Your task to perform on an android device: I prefer Nescafe instant coffee powder. Look for the details of 45 grams of Nescafe pouch in the bigbasket app.
Image 0: 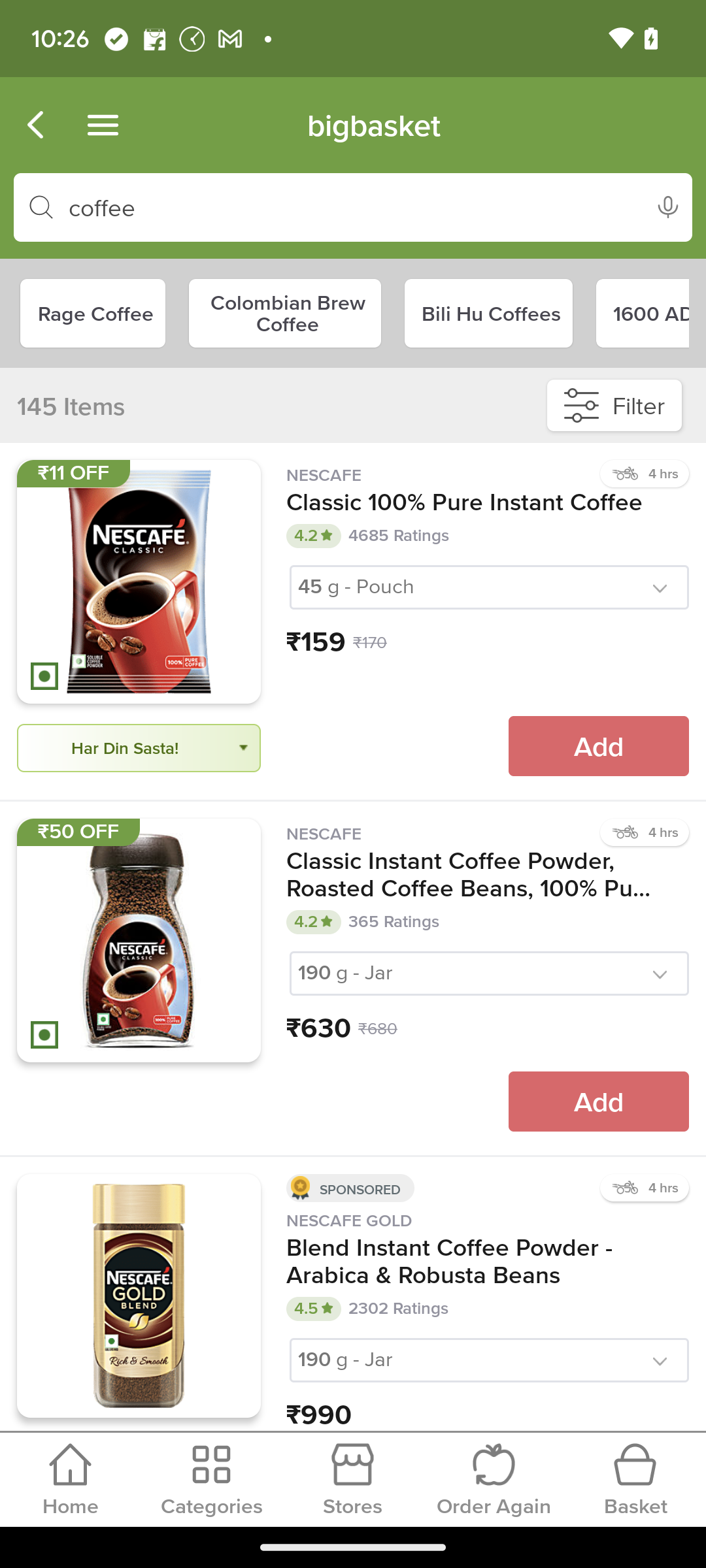
Click on the 45 grams of Nesacfe pouch.
Step 0: click (139, 581)